Your task to perform on an android device: Track the detailed information about the letter 
Image 1: 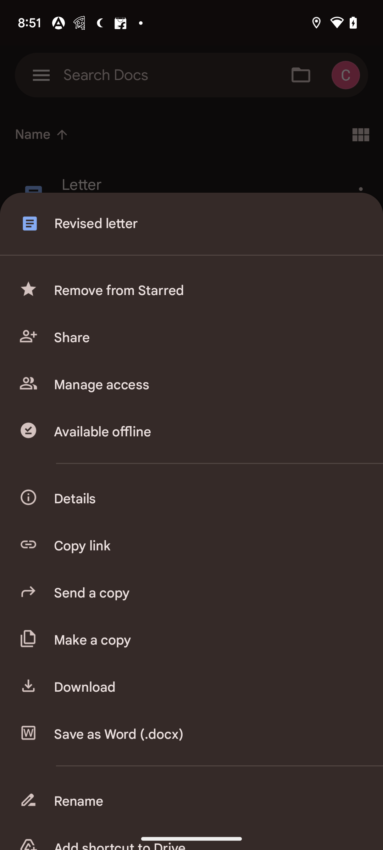
click on the details option 
Step 1: click (207, 499)